Your task to perform on an android device: Add Text Solar panels above the box in the current sketch in upward direction on the Sketchbook app.
Image 0: 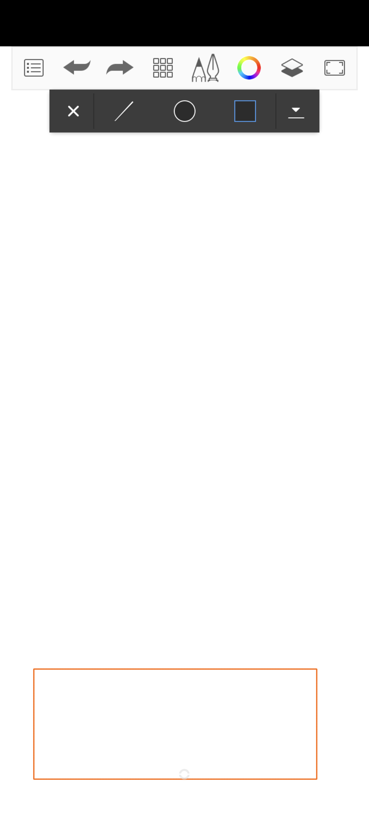
Click on the Grid icon at the top of the screen.
Step 0: click (163, 68)
Image 1: 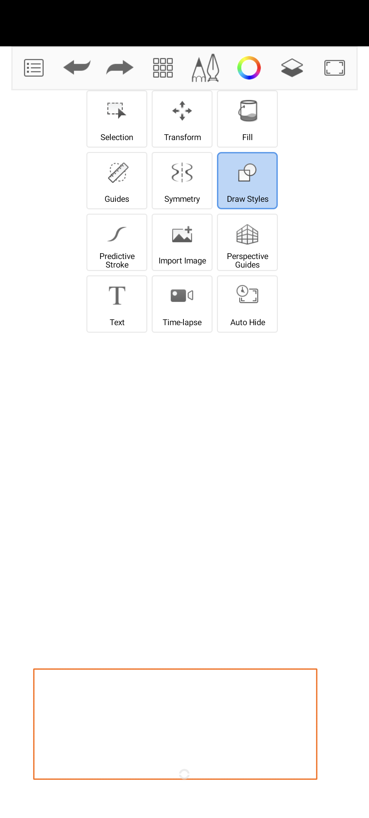
Click on Text.
Step 1: click (116, 296)
Image 2: 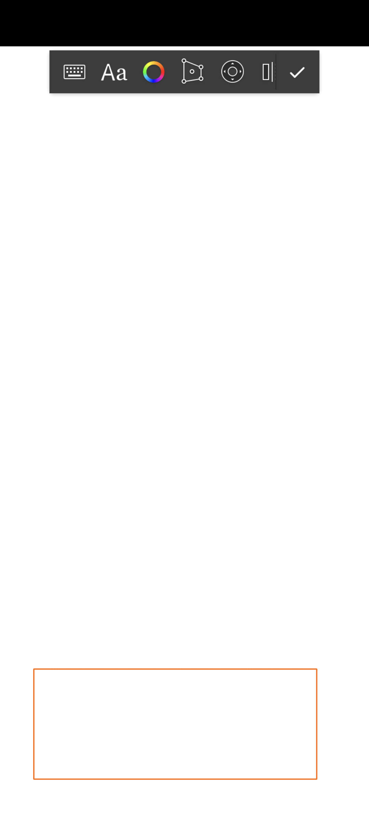
Click on the keyboard icon.
Step 2: click (74, 72)
Image 3: 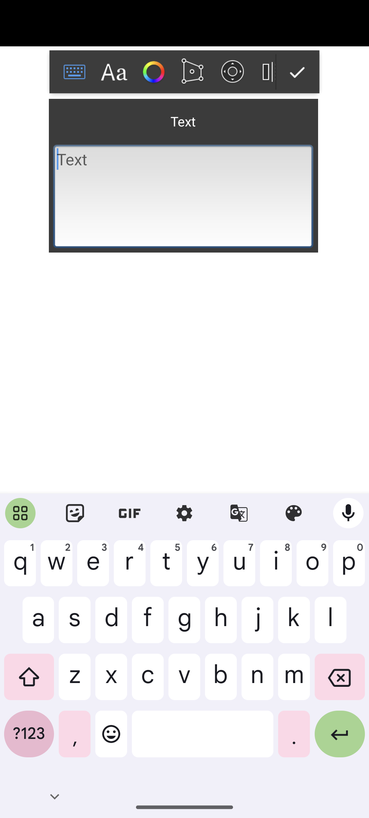
Type in Solar panels.
Step 3: type "Solar Panels"
Image 4: 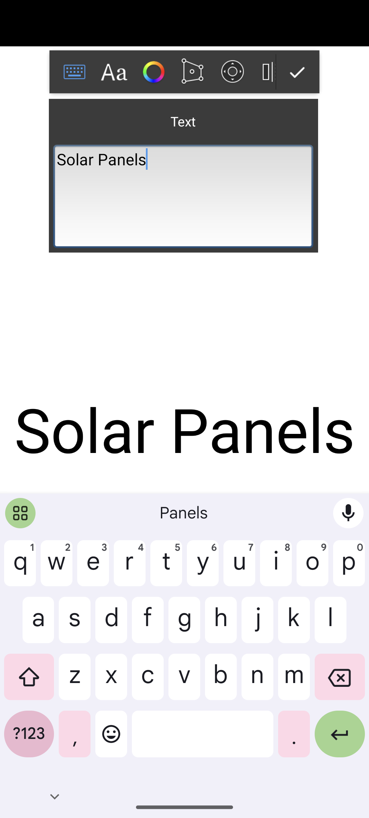
Click on the text.
Step 4: click (173, 424)
Image 5: 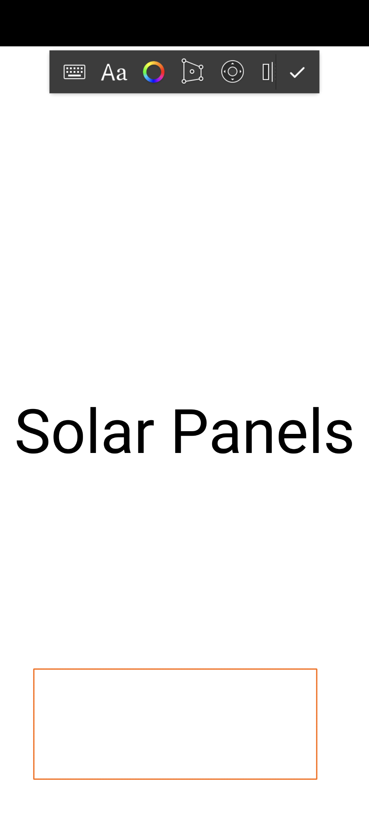
Click on the size icon at the top of the screen.
Step 5: click (193, 72)
Image 6: 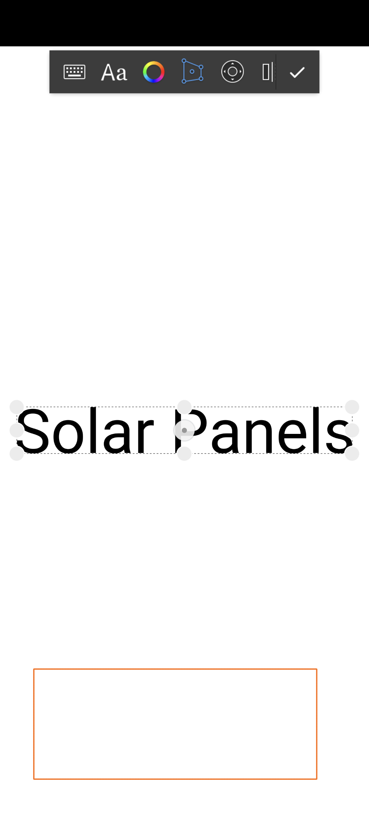
by using swipe from up to down set the text above the box.
Step 6: scroll up
Image 7: 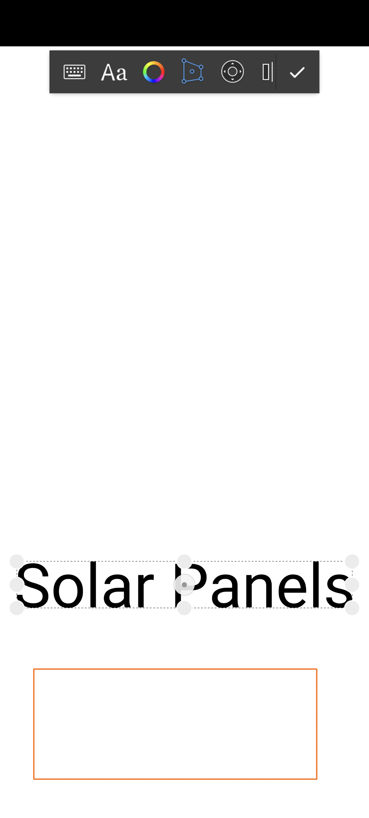
Click on the tick icon at the top of the screen.
Step 7: click (296, 72)